Your task to perform on an android device: The KIPSTA football training hurdle has a rating of five stars. Check the reviews of the KIPSTA training hurdle in the Decathlon app.
Image 0: 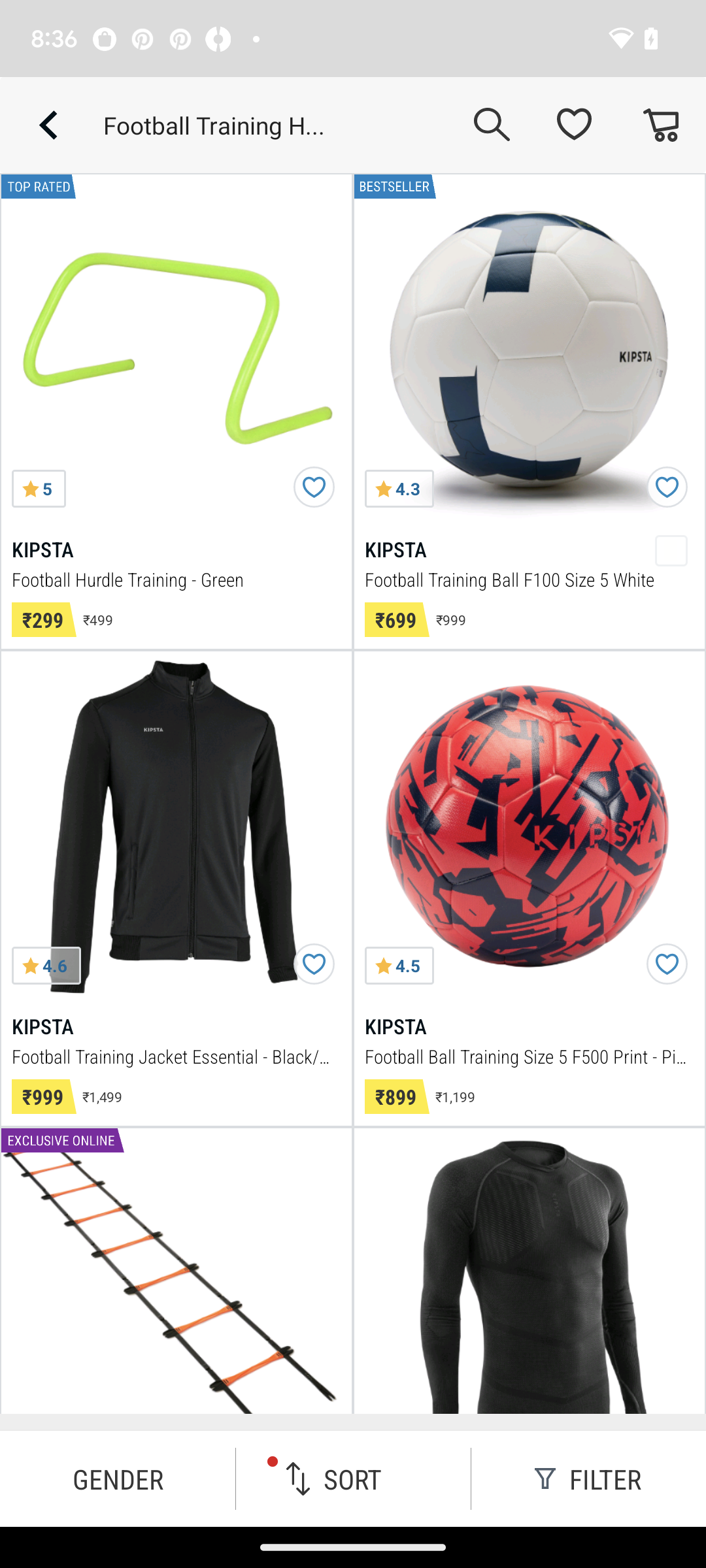
Click on the KIPSTA hurdle.
Step 0: click (176, 349)
Image 1: 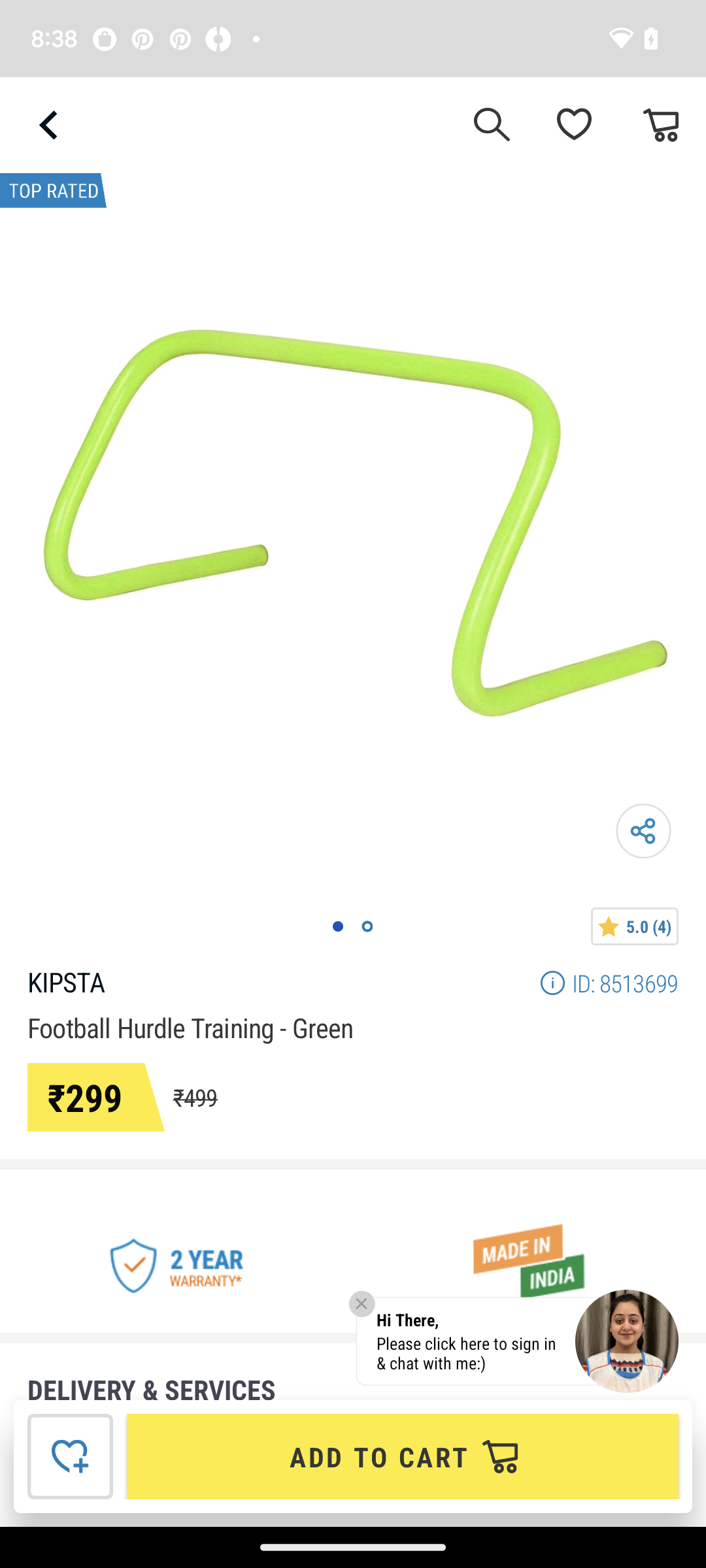
Click on the star icon.
Step 1: click (635, 926)